Your task to perform on an android device: I want to get notifications of new recipes that are newly uploaded, so turn on the notification of the new uploaded recipes in the Kitchen Stories app.
Image 1: 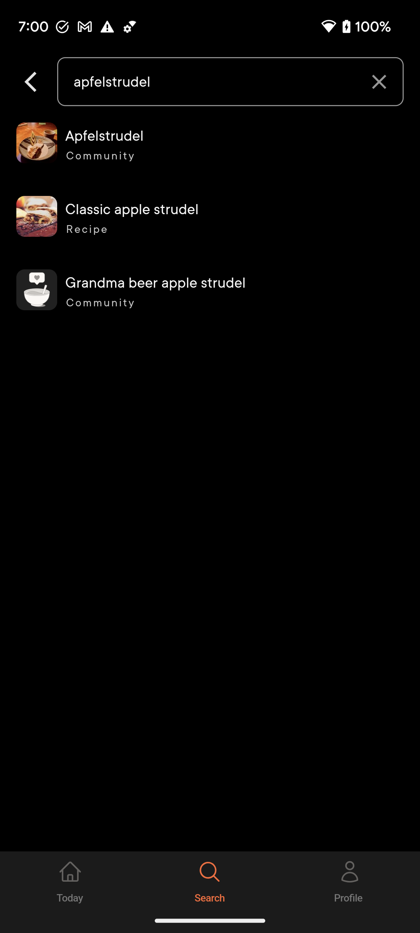
Click on the Profile tab at the bottom right corner of the screen to view the notification option.
Step 1: click (350, 880)
Image 2: 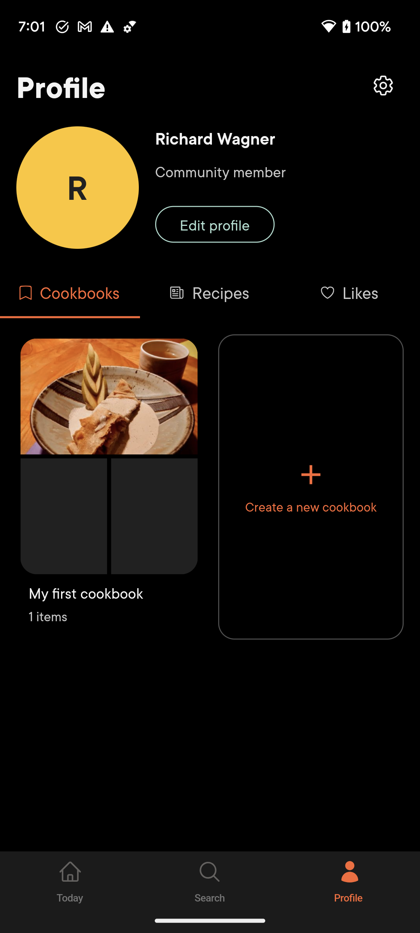
Click on the settings icon at the top right corner of the screen to view the notification option.
Step 2: click (210, 159)
Image 3: 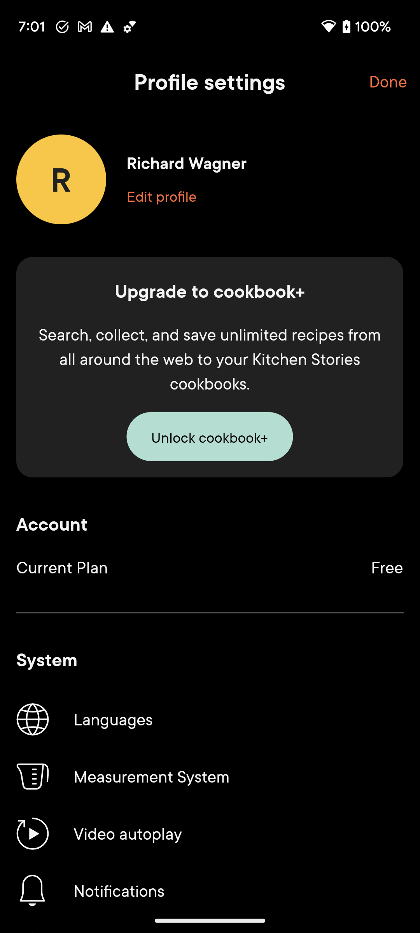
Click on the Notification option to turn on the notification 
Step 3: click (210, 891)